Your task to perform on an android device: Change a timer to 1 minute to finish my morning tasks on time.
Image 0: 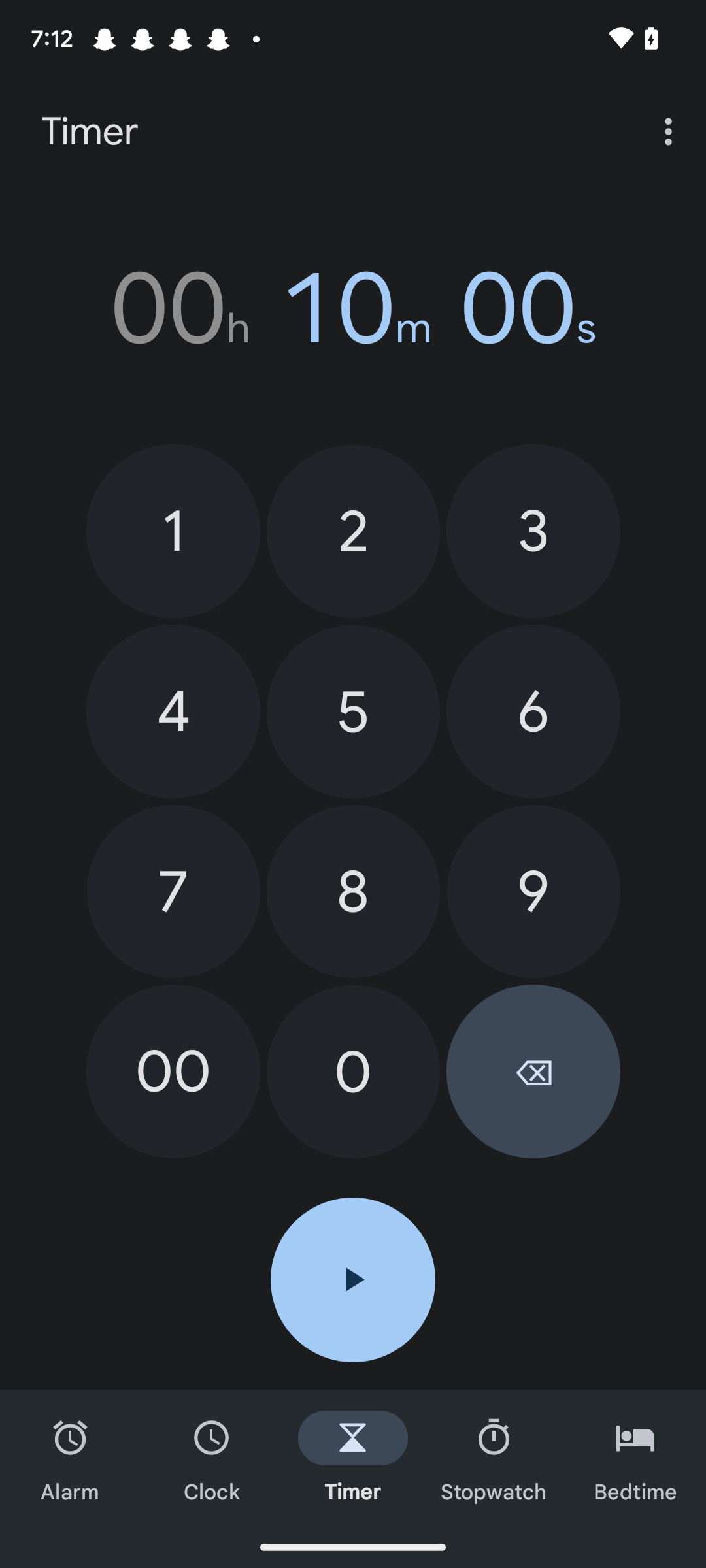
Click on the Cancel icon below number 9 on the right side of the screen.
Step 0: click (533, 1071)